Your task to perform on an android device: I want to move my wife's documents in a separate folder. Create a folder with the name of the wife document in the drive app.
Image 0: 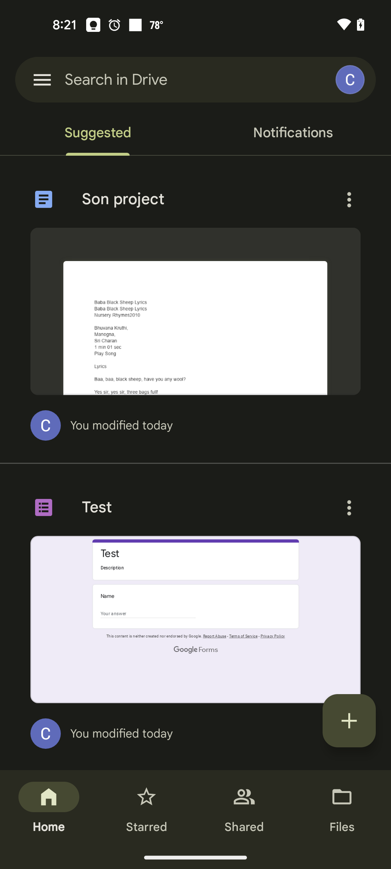
Click on the plus icon at the bottom right of the screen
Step 0: click (349, 721)
Image 2: 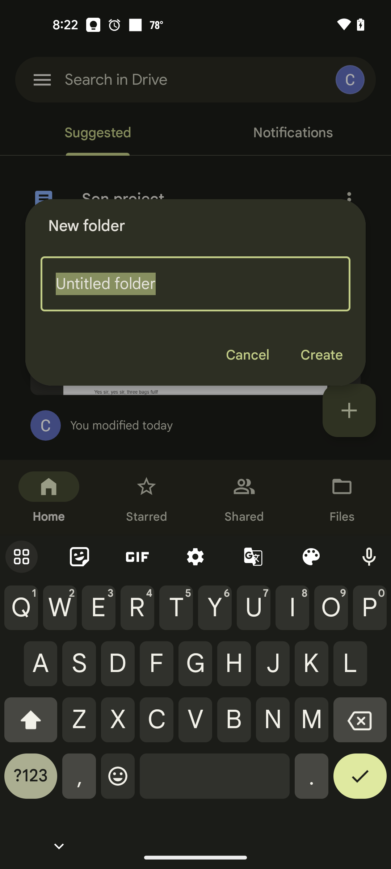
Type wife document
Step 2: type "wife document"
Image 3: 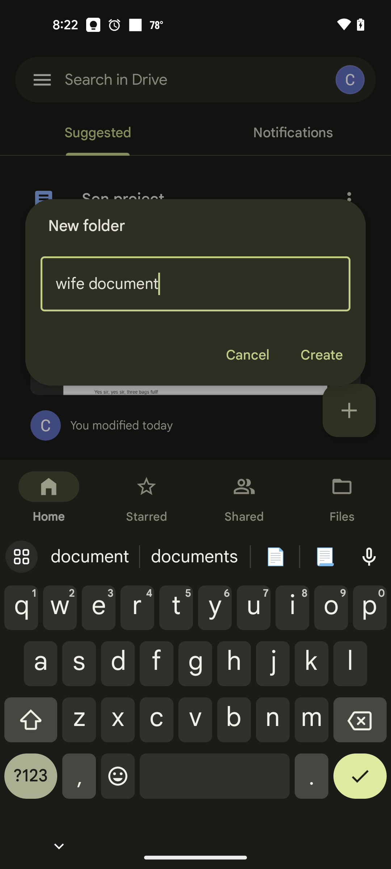
Click on the Create
Step 3: click (321, 355)